Your task to perform on an android device: I am done with the recording and wanted to save the audio. Save the audio in the Easy Voice Recording app.
Image 0: 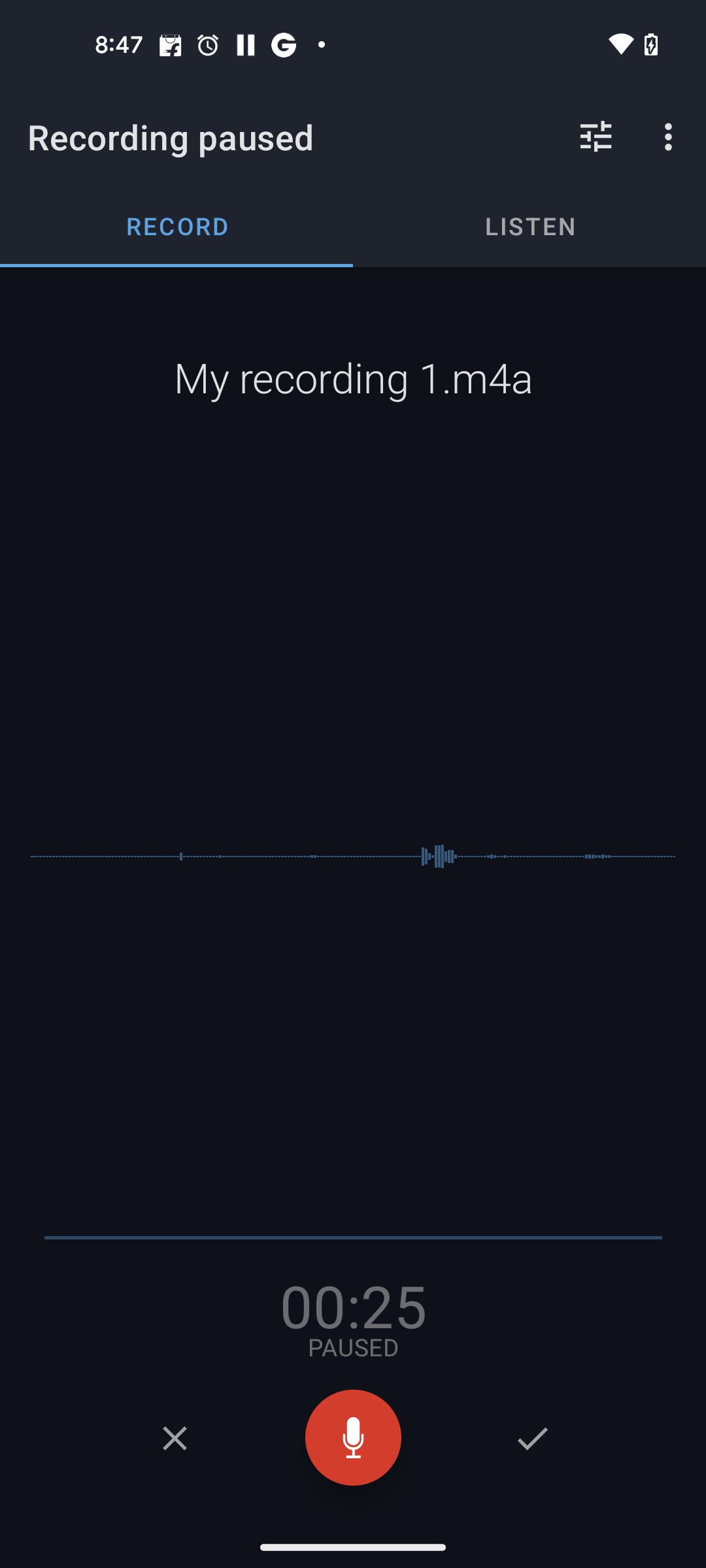
Click on the tick button next to the mic button
Step 0: click (532, 1437)